Your task to perform on an android device: I am excited to finish my first lesson. Complete the first lesson in the Memrise app
Image 40: 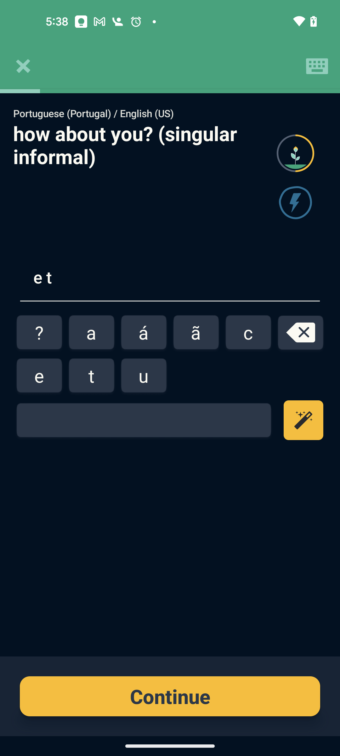
Click on the u
Step 40: click (144, 375)
Image 41: 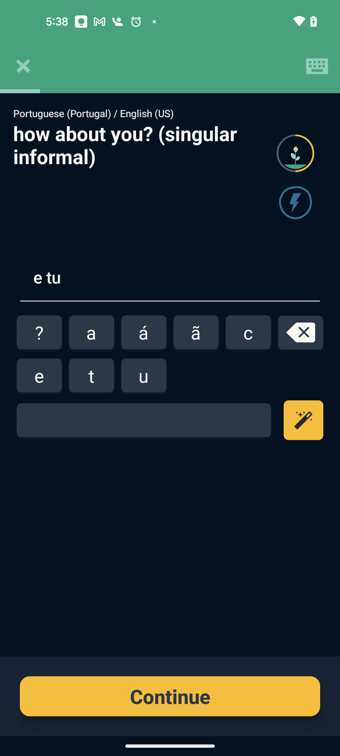
Click on the Continue button at the bottom
Step 41: click (170, 696)
Image 42: 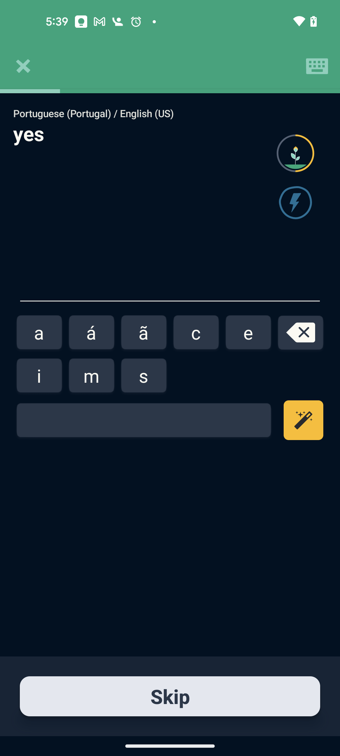
Click on the s tab
Step 42: click (144, 375)
Image 44: 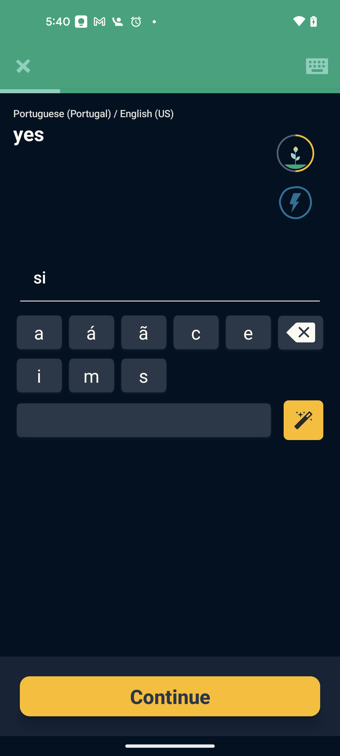
Click on the m tab
Step 44: click (91, 375)
Image 45: 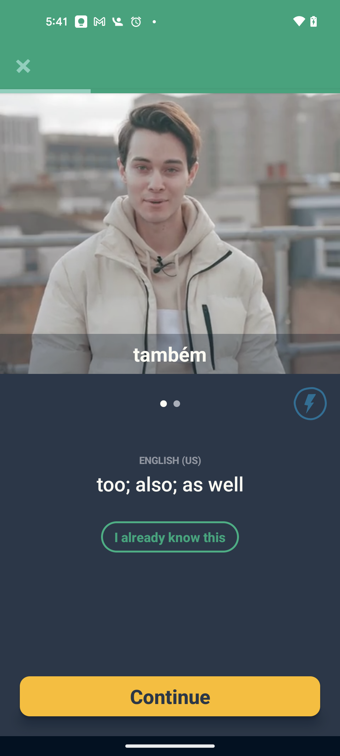
Click on the continue button at the bottom of the screen
Step 45: click (170, 696)
Image 46: 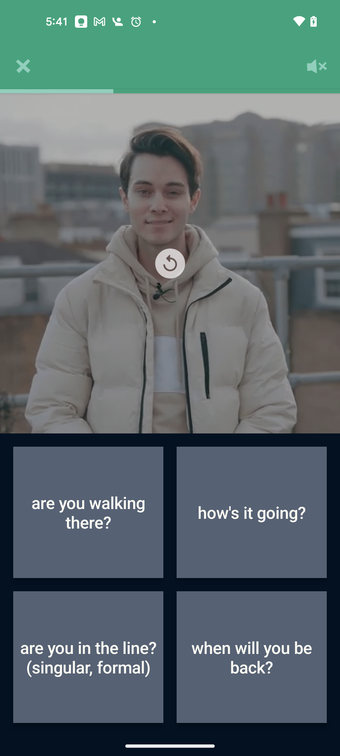
Click on the are you in the line? ( singular, formal ) tab at the bottom left of the screen
Step 46: click (88, 657)
Image 47: 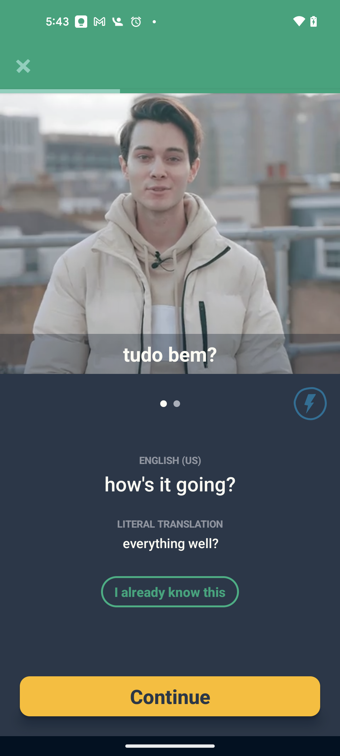
Click on Continue button at the bottom of the screen
Step 47: click (170, 696)
Image 48: 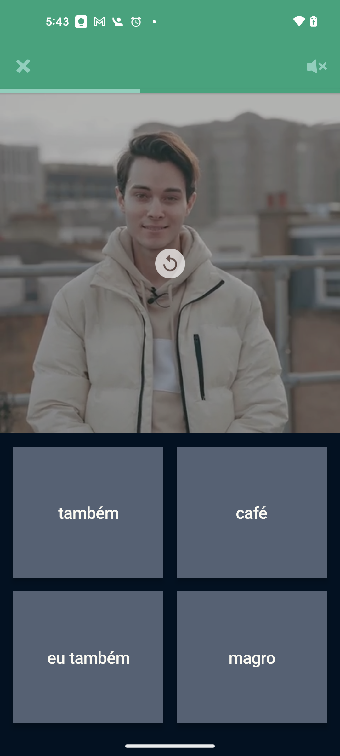
Click on the também tab
Step 48: click (88, 512)
Image 49: 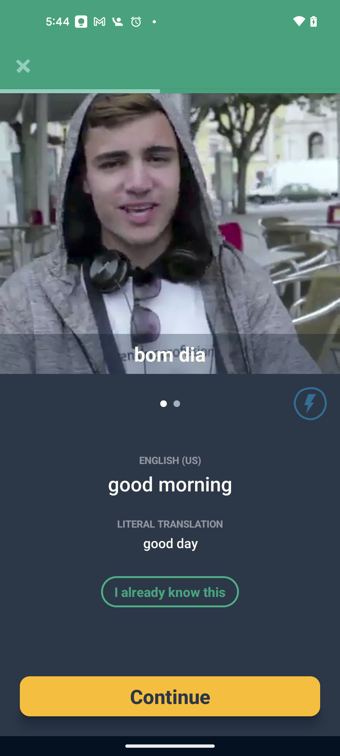
Click on the Continue button at the bottom of the screen
Step 49: click (170, 696)
Image 50: 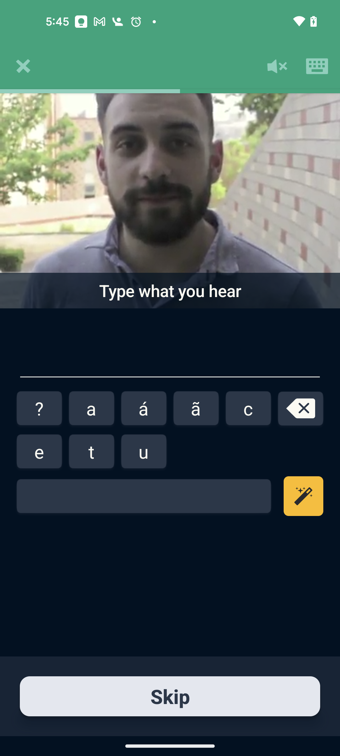
Click on the e
Step 50: click (39, 451)
Image 51: 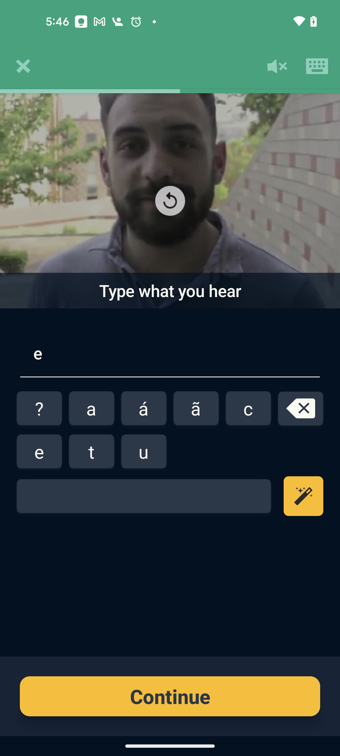
Click on the space bar
Step 51: click (144, 496)
Image 52: 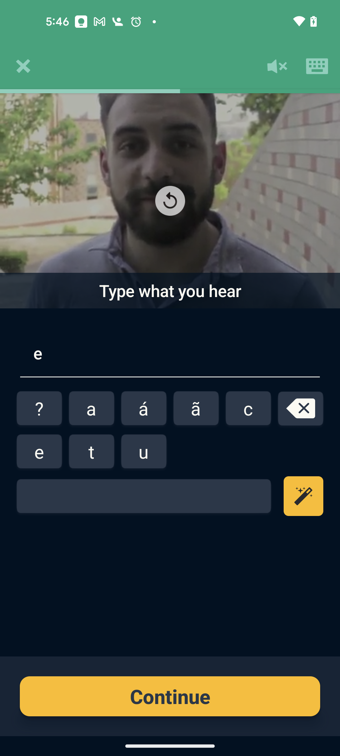
Click on the t
Step 52: click (91, 451)
Image 53: 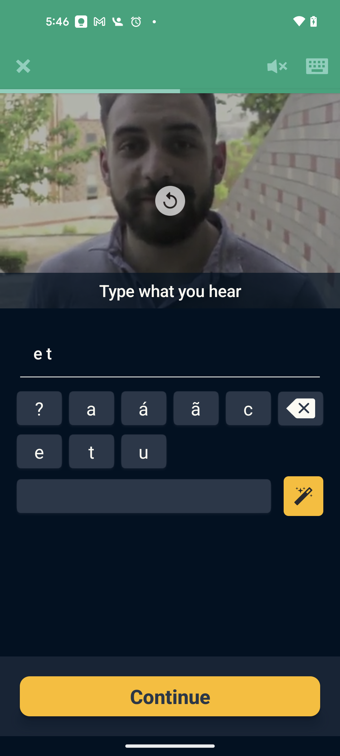
Click on the u
Step 53: click (144, 451)
Image 55: 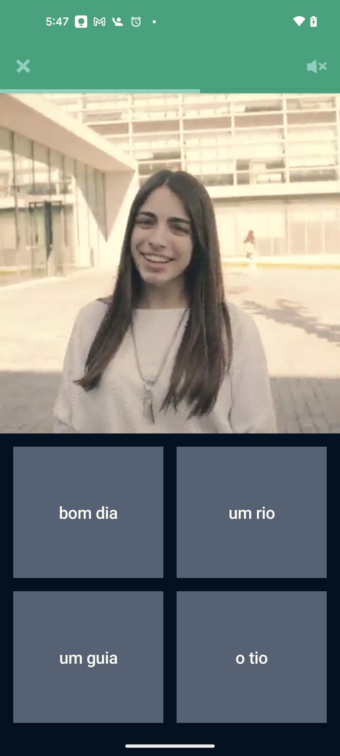
Click on the bom dia tab
Step 55: click (88, 512)
Image 56: 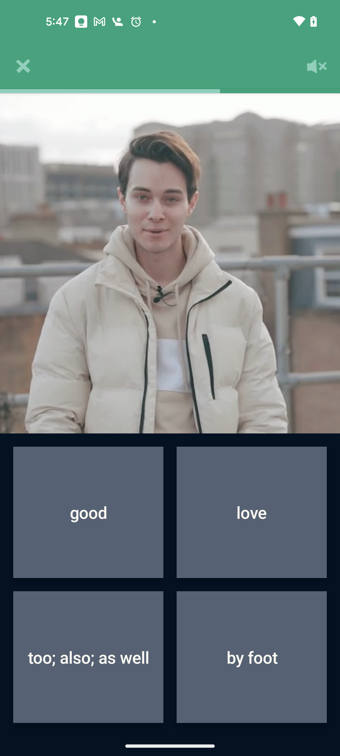
Click on the too; also; as well tab
Step 56: click (88, 657)
Image 57: 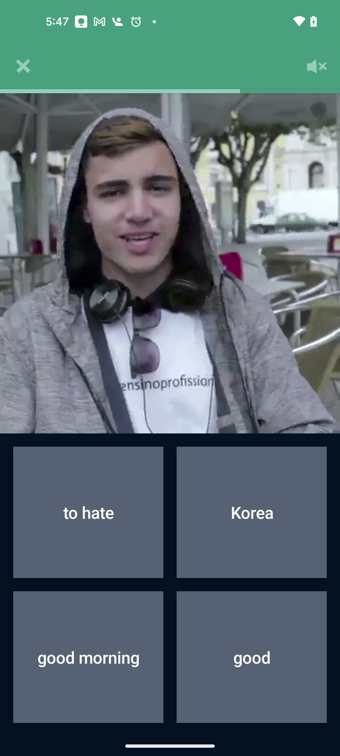
Click on the good morning tab at the bottom left of the screen
Step 57: click (88, 657)
Image 58: 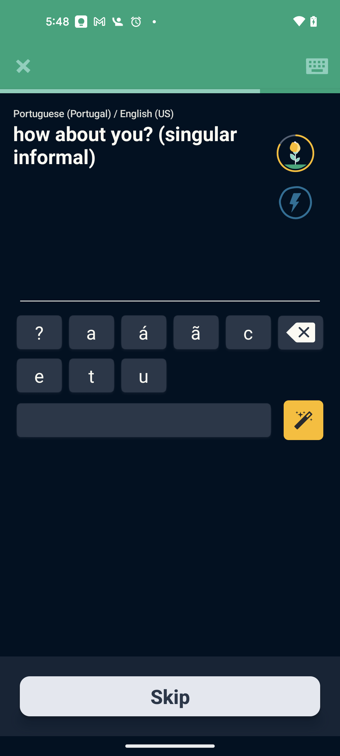
Click on the e tab
Step 58: click (39, 375)
Image 59: 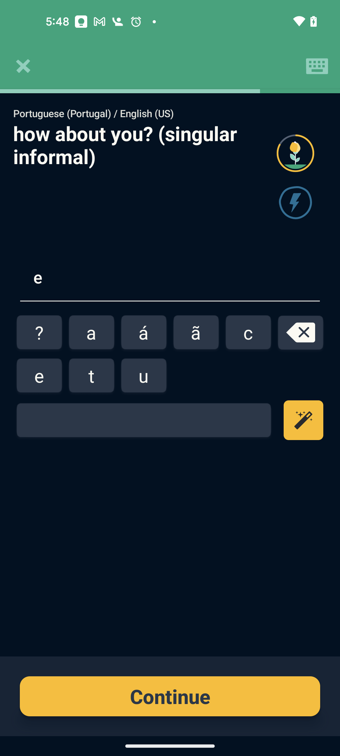
Click on the space bar
Step 59: click (144, 420)
Image 61: 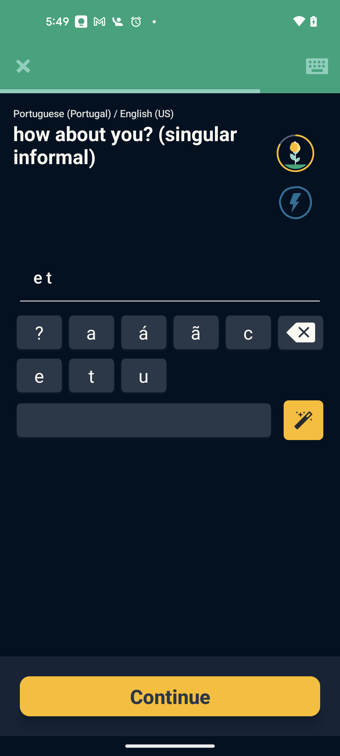
Click on the u tab
Step 61: click (144, 375)
Image 62: 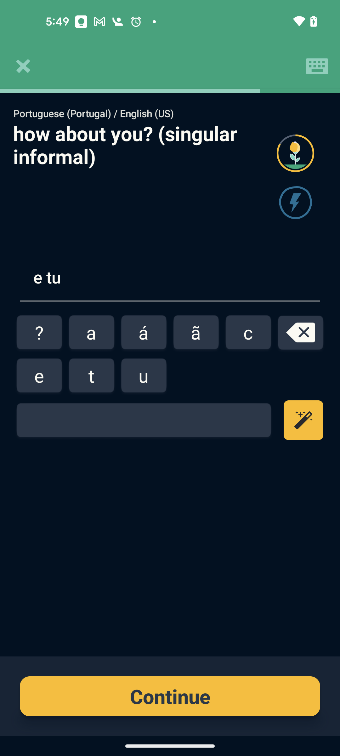
Click on the Continue button at the bottom of the screen
Step 62: click (170, 696)
Image 64: 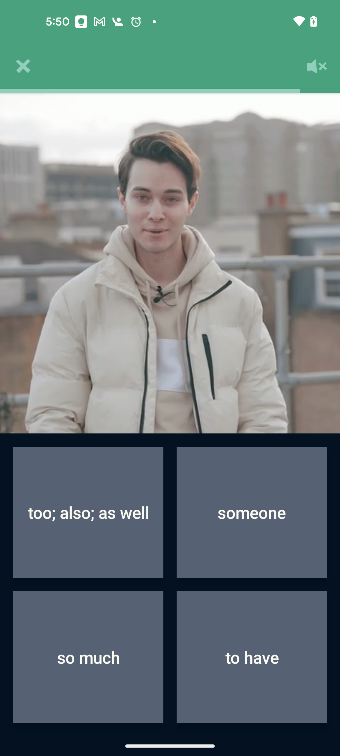
Click on the too; also; as well tab
Step 64: click (88, 512)
Image 65: 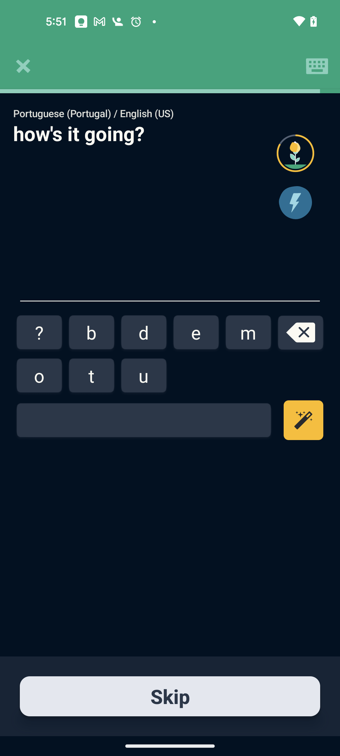
Click on the the t
Step 65: click (91, 375)
Image 66: 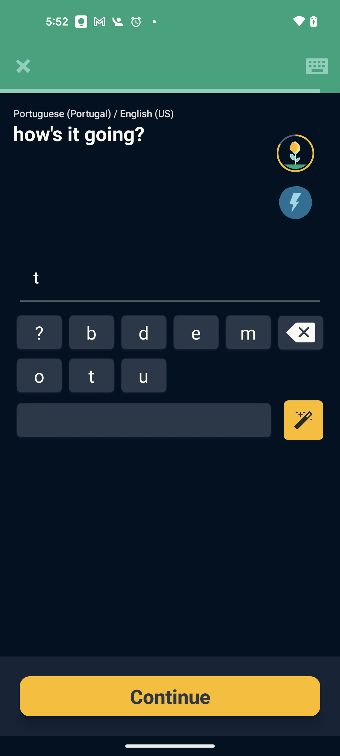
Click on the u
Step 66: click (144, 375)
Image 69: 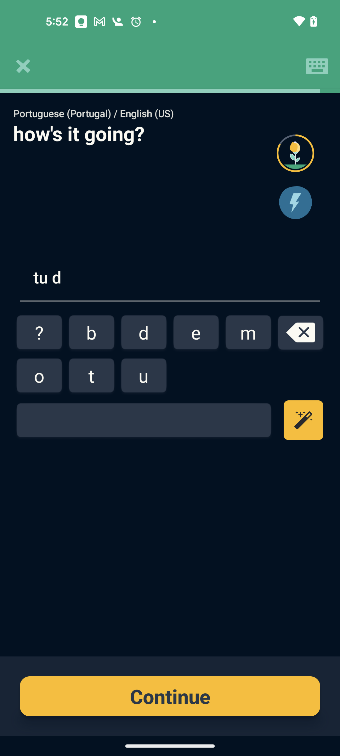
Click on the u
Step 69: click (144, 375)
Image 70: 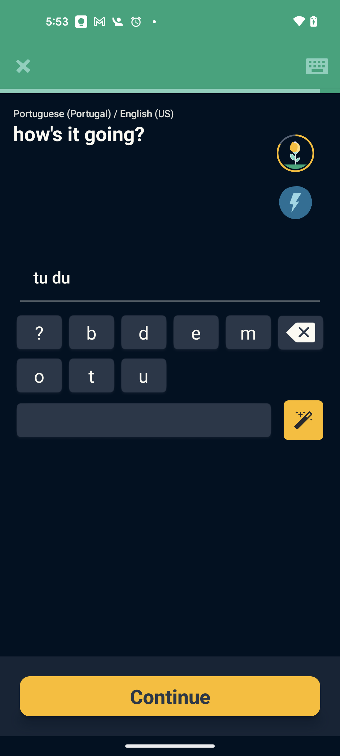
Click on the space bar
Step 70: click (144, 420)
Image 71: 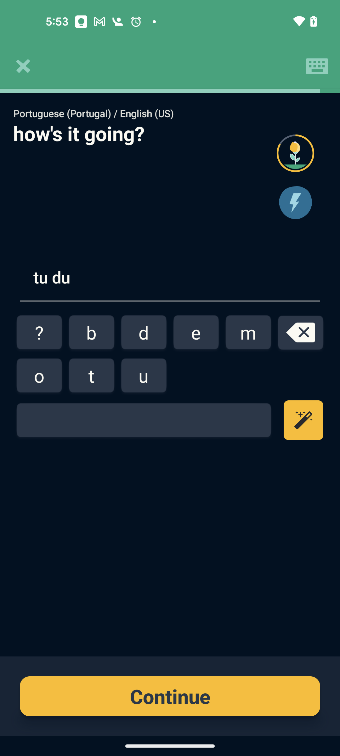
Click on the b
Step 71: click (91, 332)
Image 72: 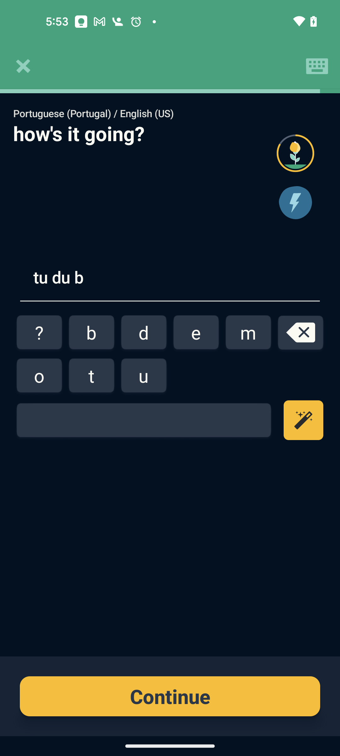
Click on the e
Step 72: click (196, 332)
Image 73: 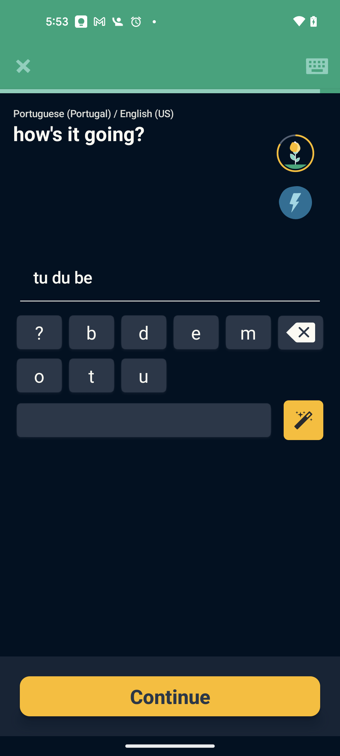
Click on the m
Step 73: click (248, 332)
Image 74: 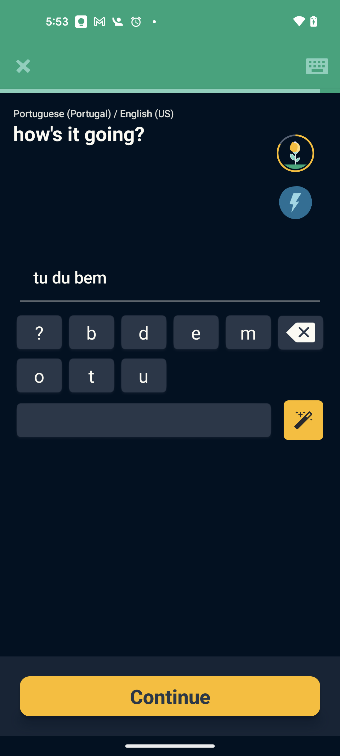
Click on the Continue button at the bottom of the screen
Step 74: click (170, 696)
Image 75: 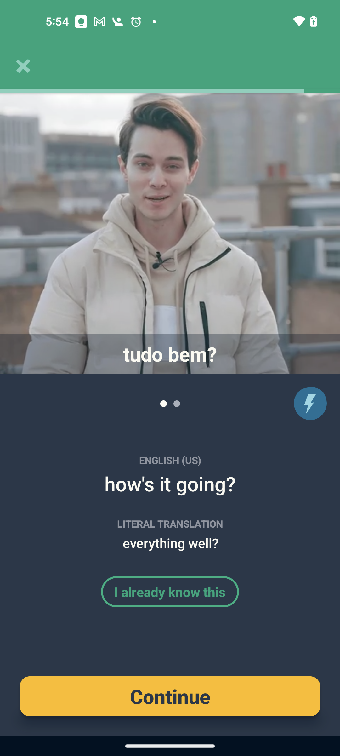
Click on the Continue button at the bottom of the screen
Step 75: click (170, 696)
Image 76: 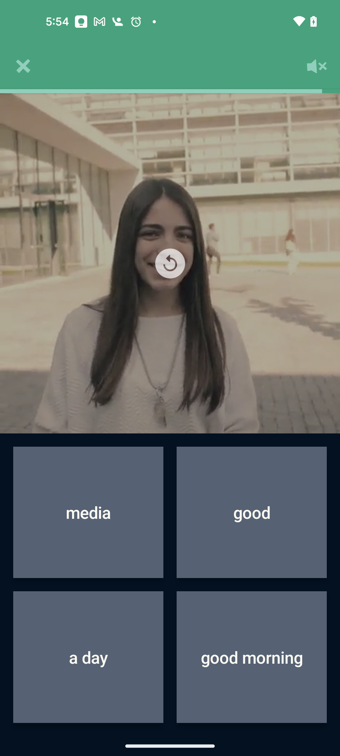
Click on the good morning tab at the bottom right of the screen
Step 76: click (252, 657)
Image 77: 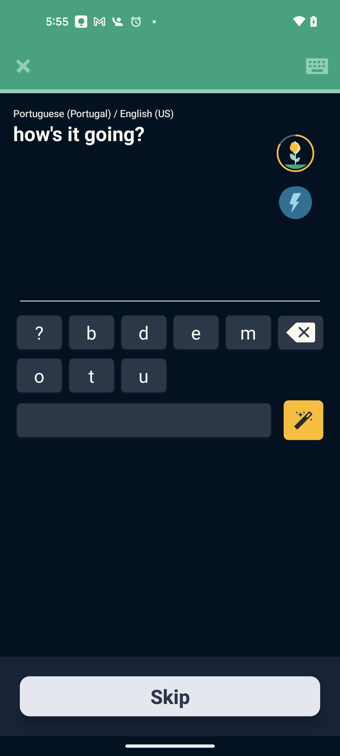
Click on the t tab
Step 77: click (91, 375)
Image 78: 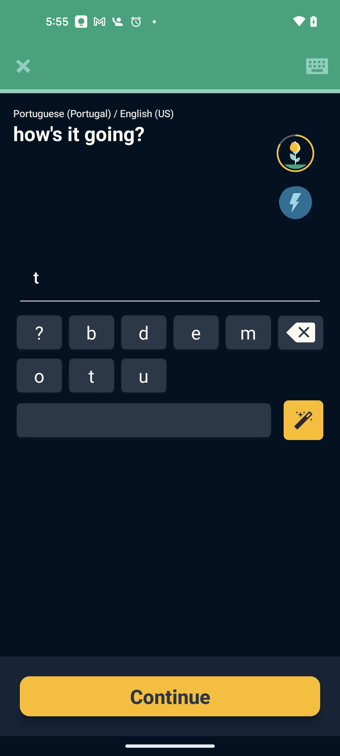
Click on the u tab
Step 78: click (144, 375)
Image 79: 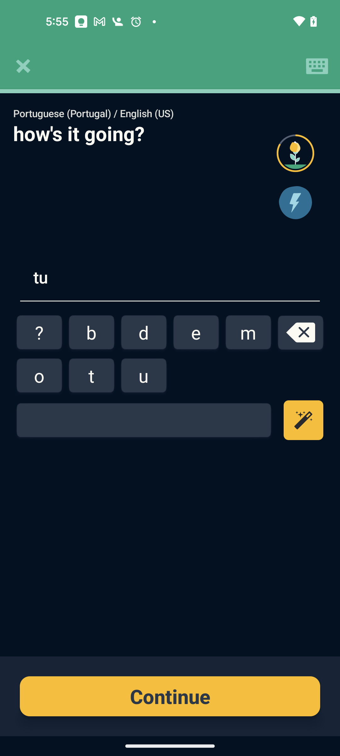
Click on the d tab
Step 79: click (144, 332)
Image 80: 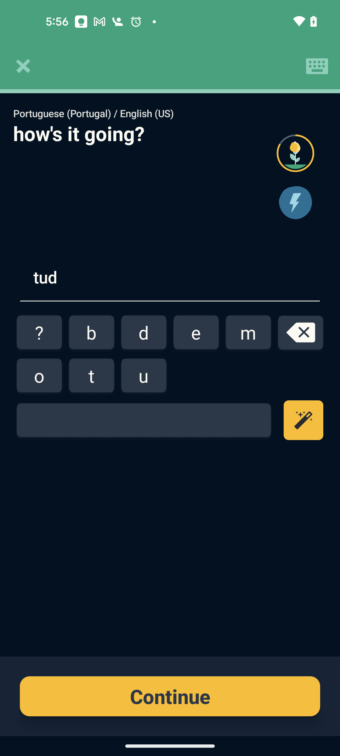
Click on the o tab
Step 80: click (39, 375)
Image 83: 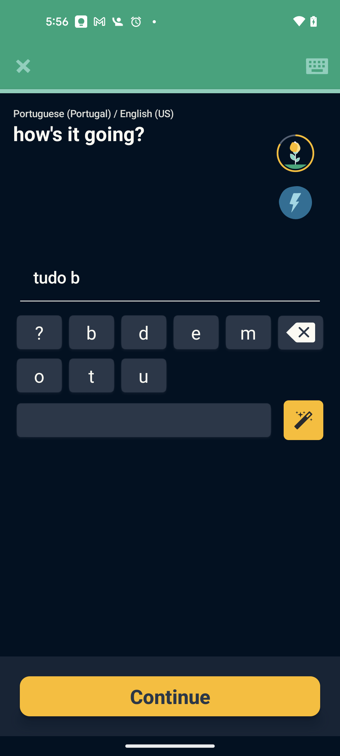
Click on the e tab
Step 83: click (196, 332)
Image 85: 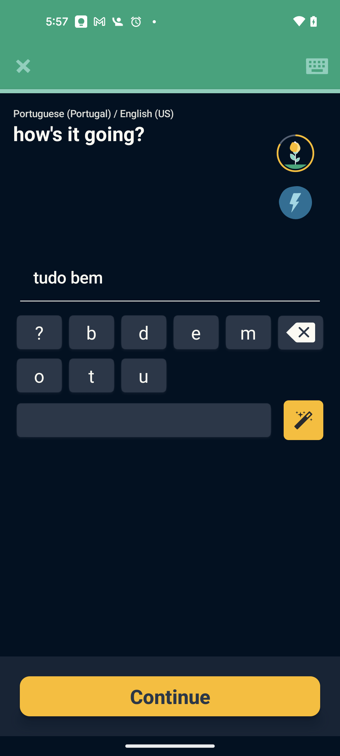
Click on the question mark tab
Step 85: click (39, 332)
Image 86: 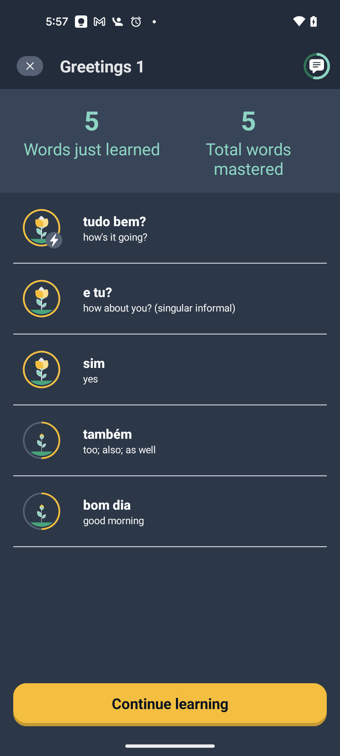
Click on the question mark tab
Step 86: wait